Your task to perform on an android device: Go to the First Aid app and get instructions 
Image 0: 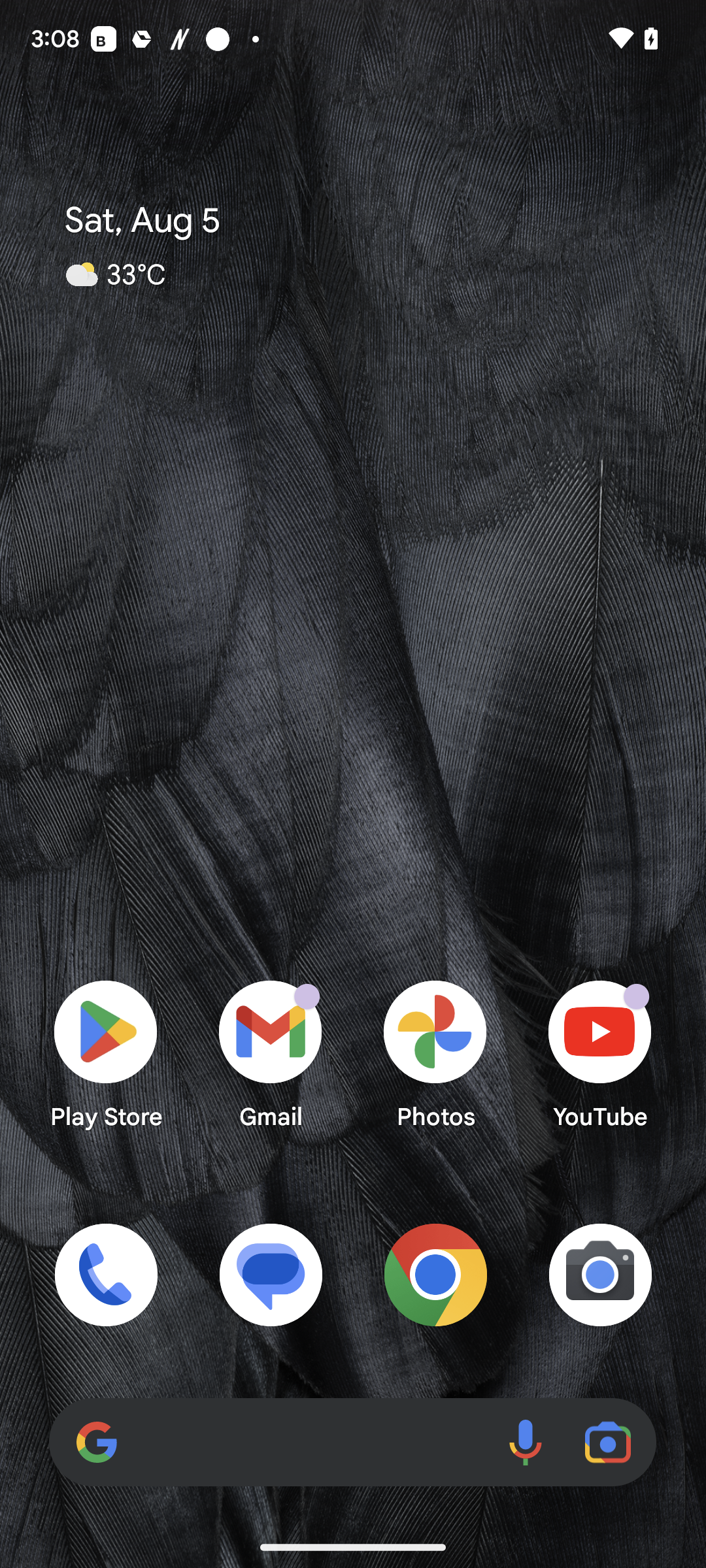
Open the First Aid app
Step 0: open app "First Aid"
Image 1: 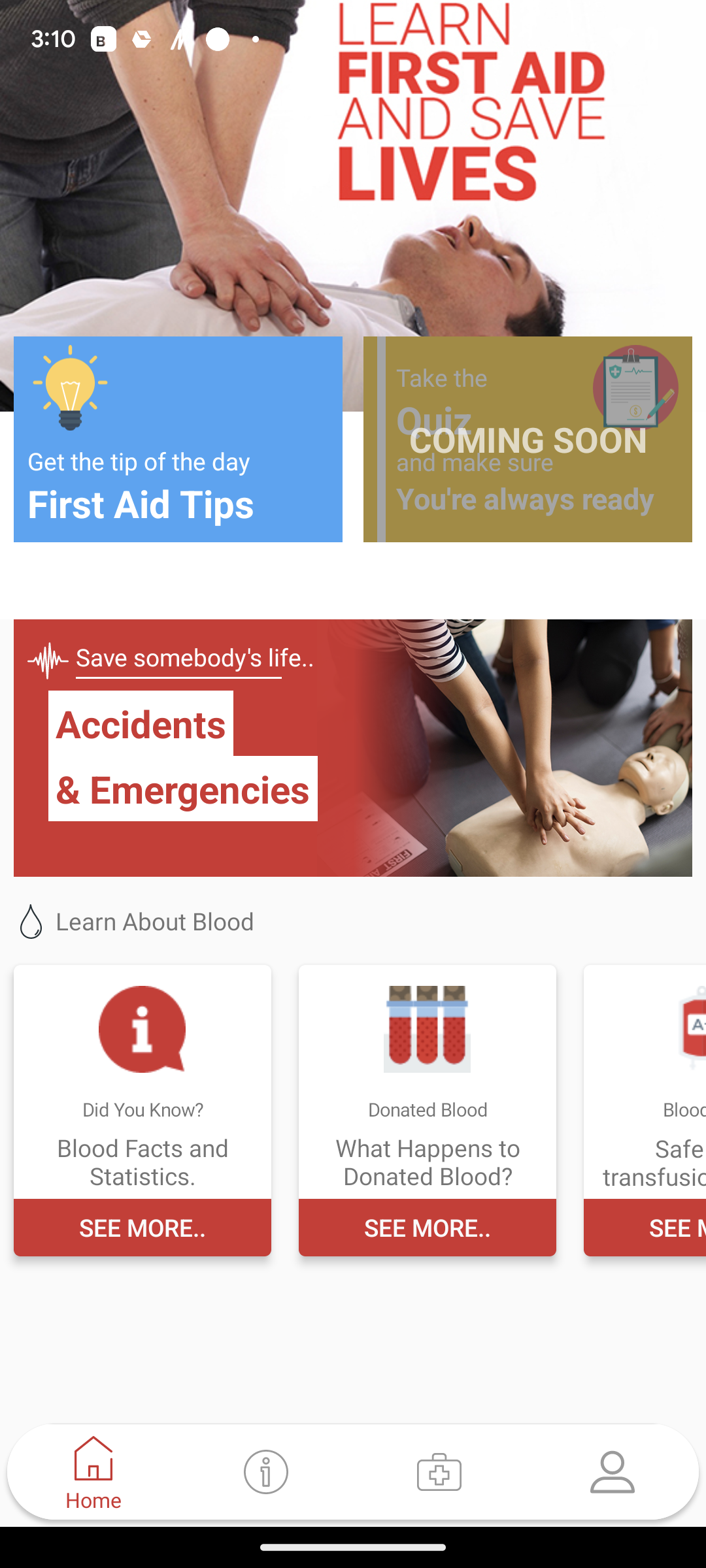
Click on info icon at the bottom of the screen
Step 1: click (275, 1469)
Image 2: 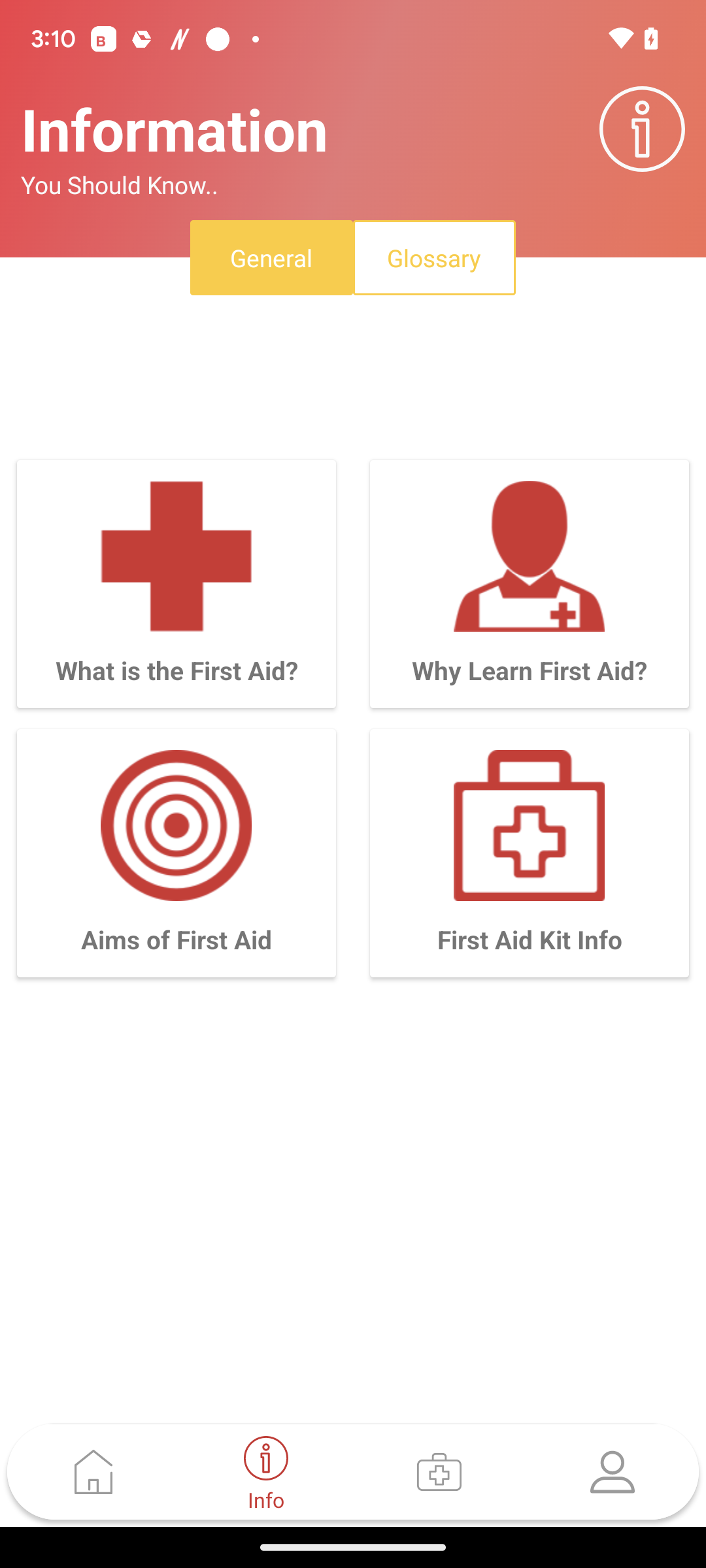
Click on Aims of First Aid
Step 2: click (194, 862)